Your task to perform on an android device: Since this is the first time I am preparing apple pie, I will need to get the step-by-step instructions for it on the Tasty app.
Image 0: 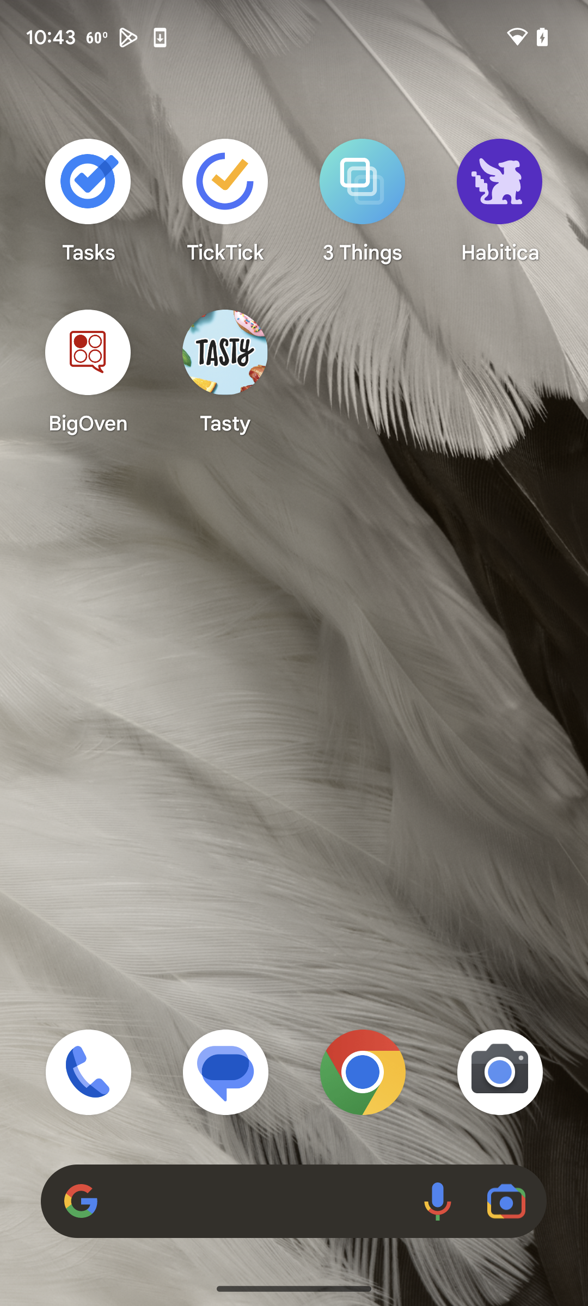
Open Tasty app
Step 0: click (225, 371)
Image 1: 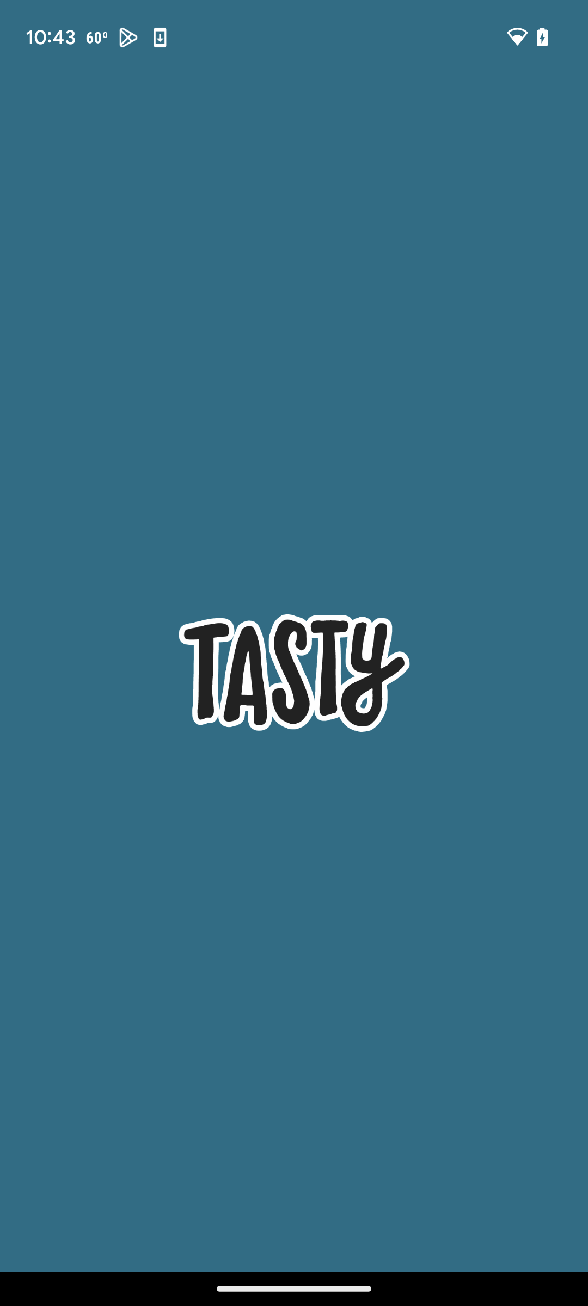
Open Tasty app
Step 1: wait
Image 2: 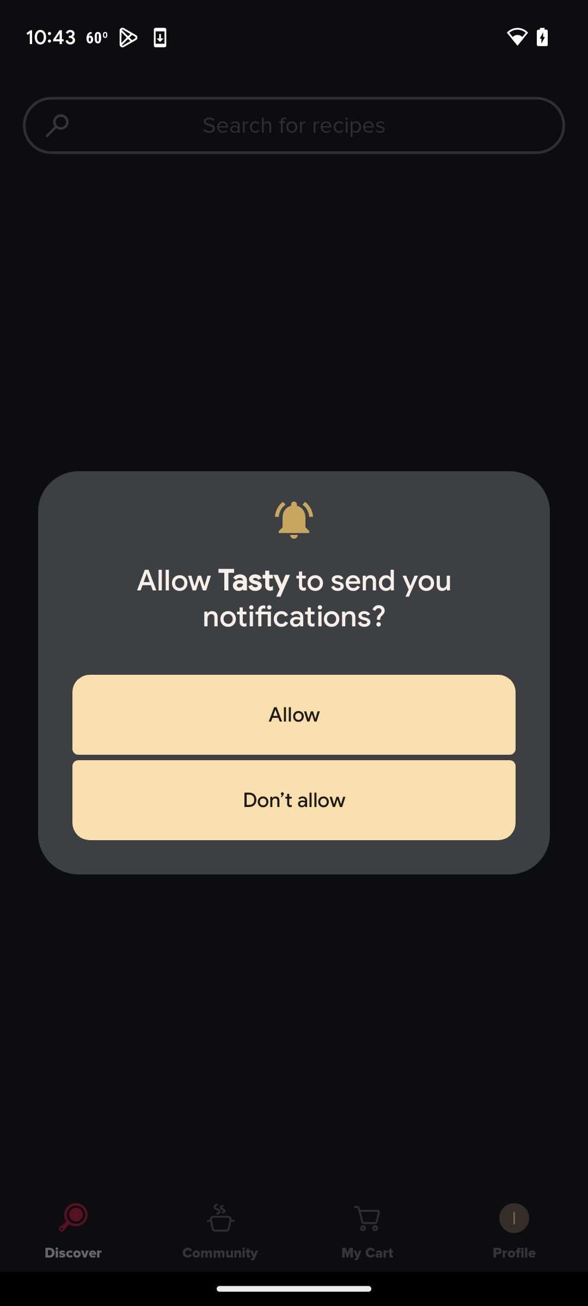
Click on don't allow
Step 2: click (294, 800)
Image 3: 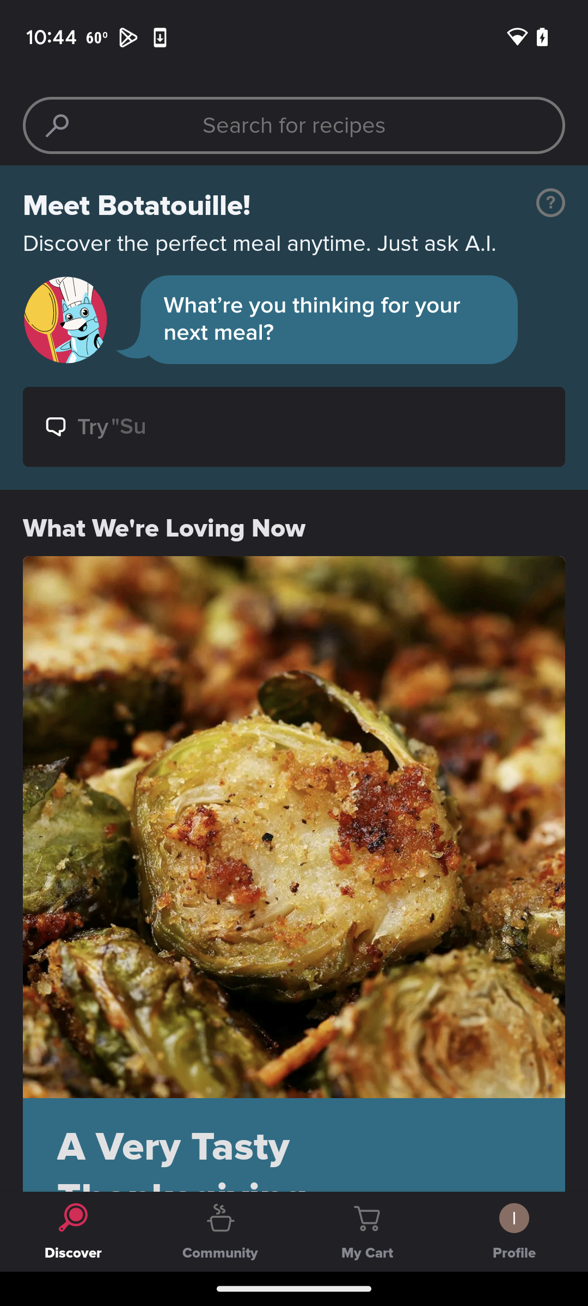
Click on the search box
Step 3: click (144, 122)
Image 4: 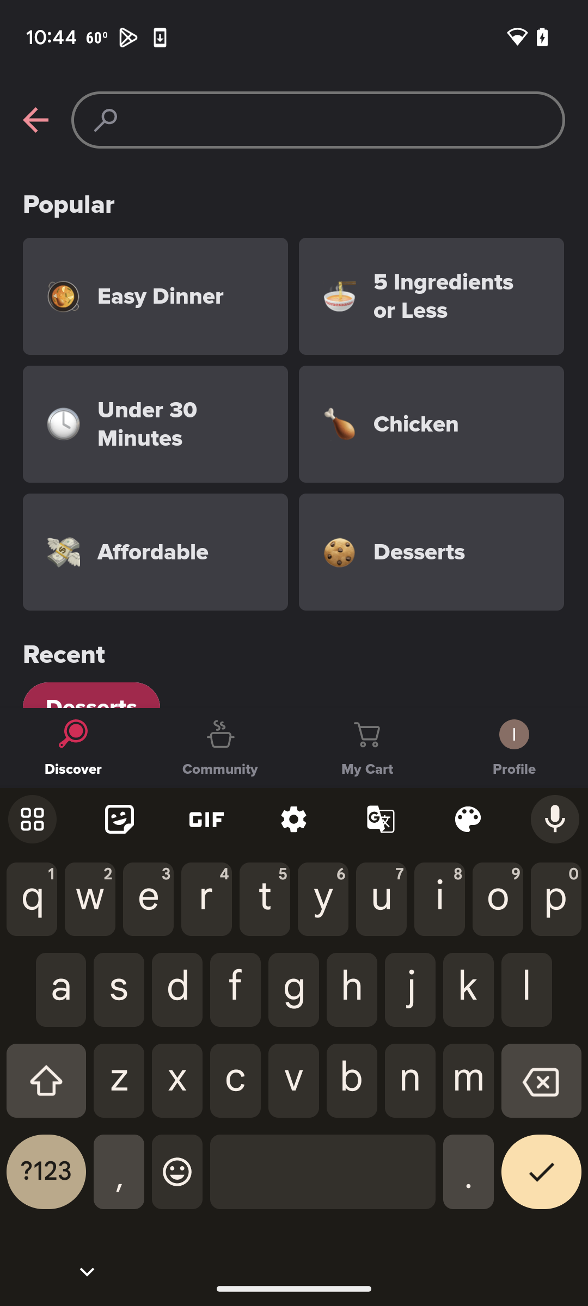
Type Apple pie
Step 4: type "Apple pie"
Image 5: 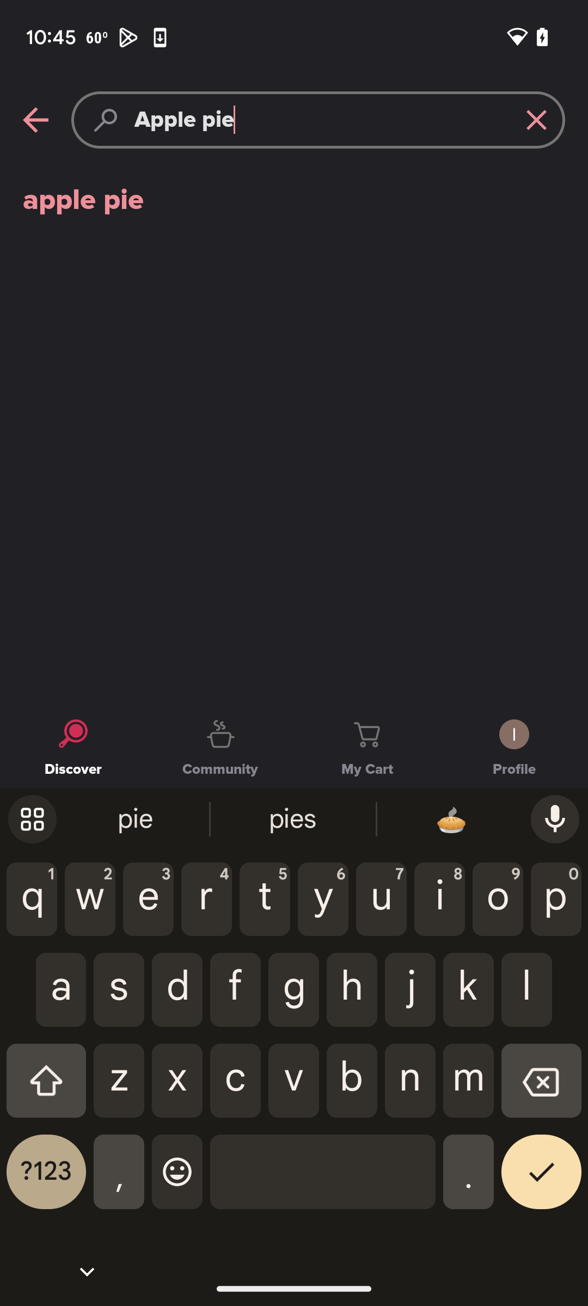
Click on apple pie
Step 5: click (294, 200)
Image 8: 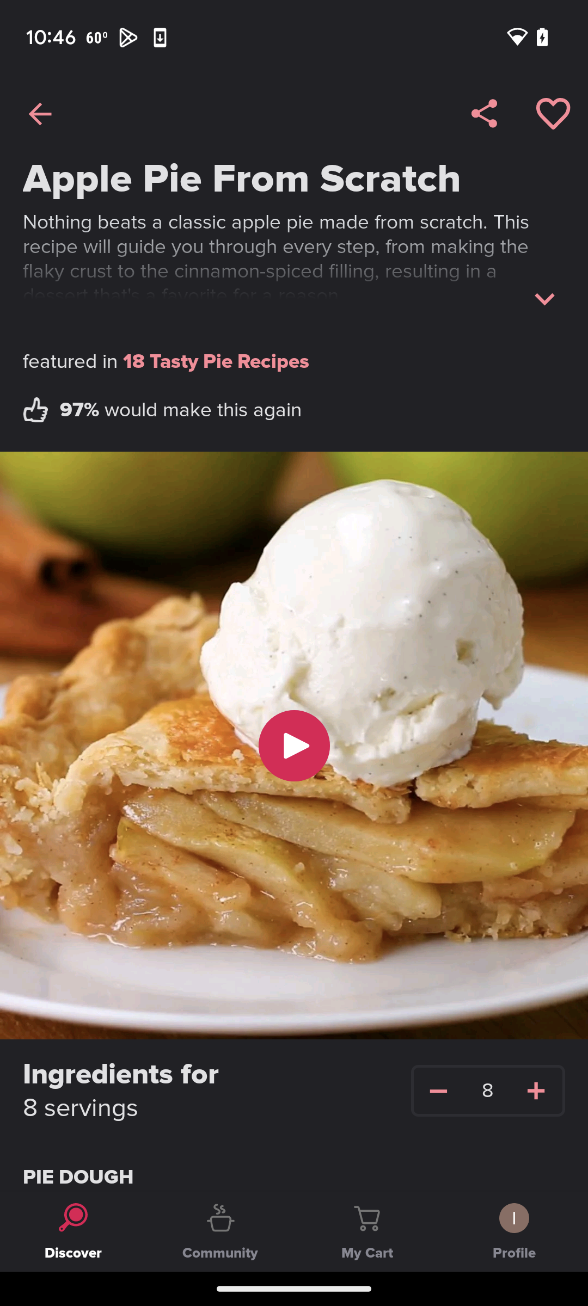
Click on the video to play it
Step 8: click (292, 754)
Image 9: 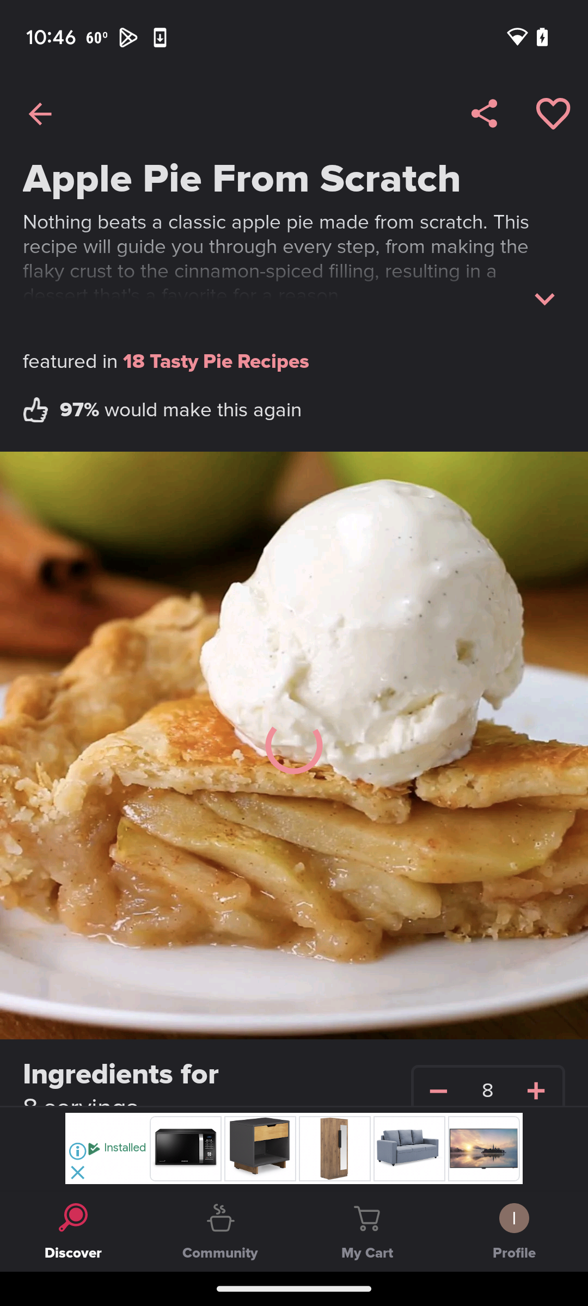
Click on the video to play it
Step 9: wait
Image 10: 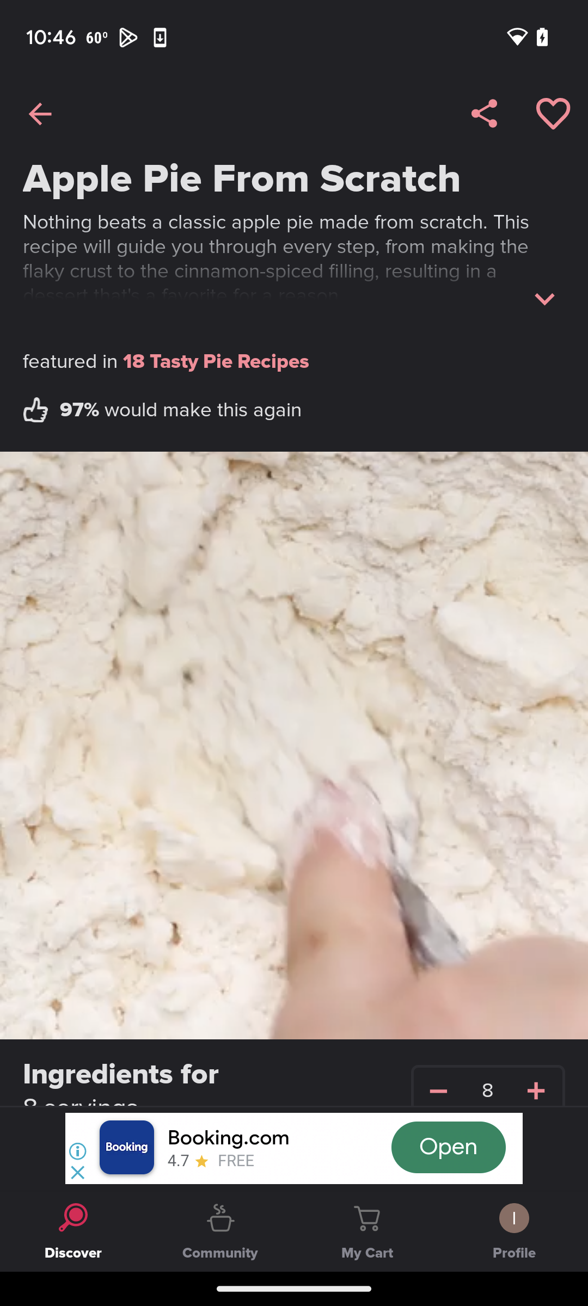
Swipe up
Step 10: scroll down
Image 11: 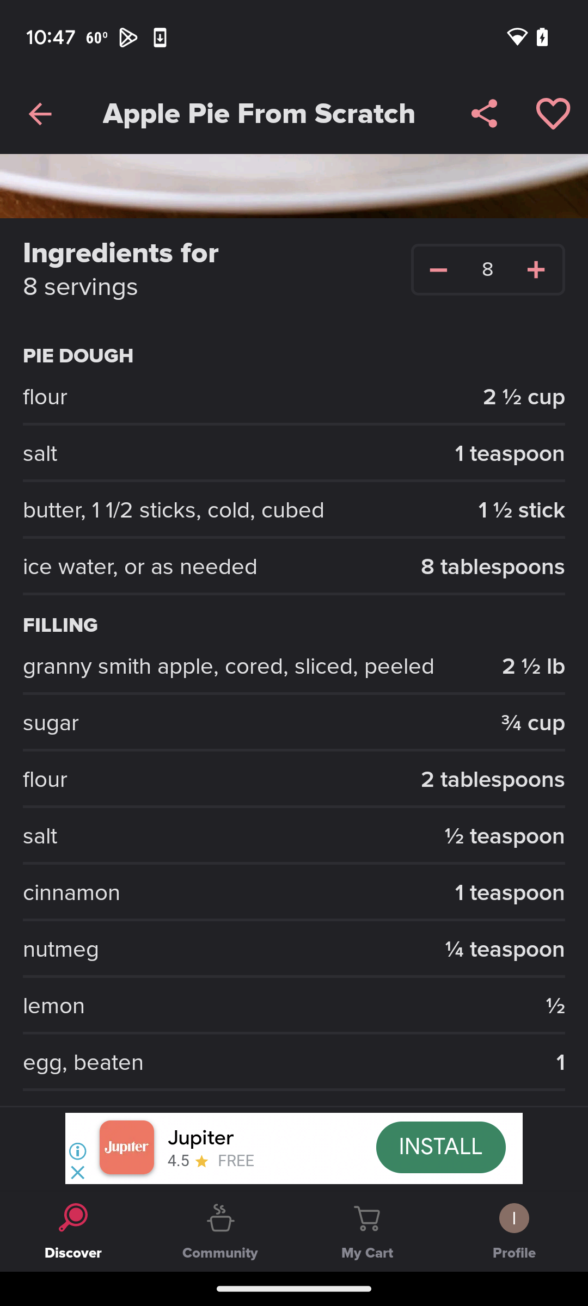
Swipe up
Step 11: scroll down
Image 12: 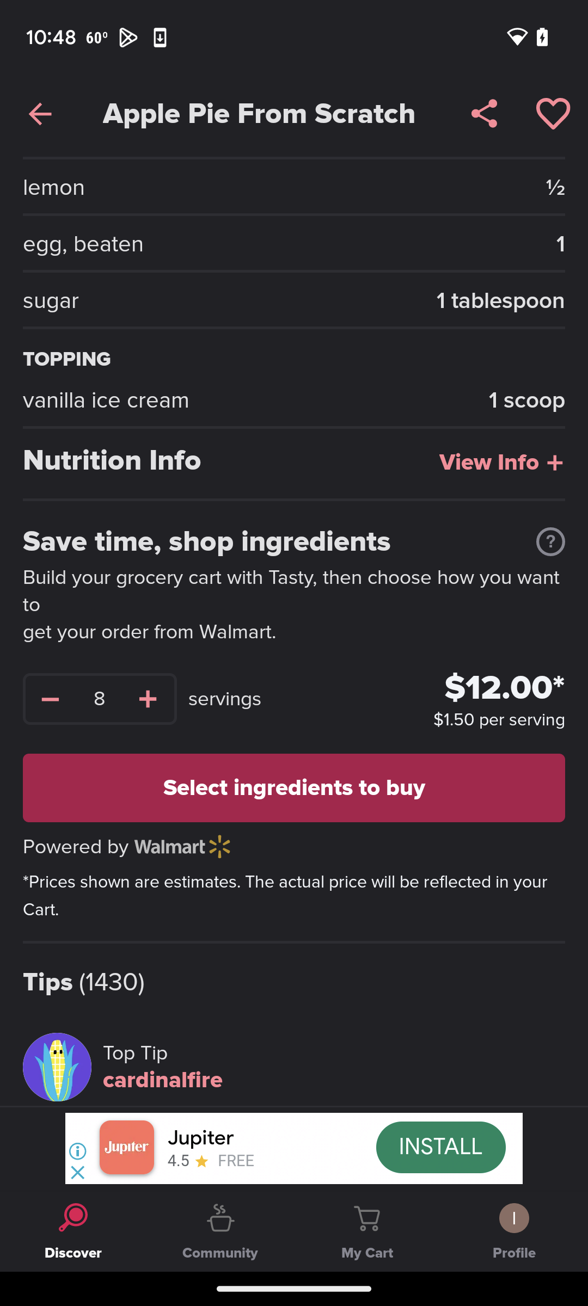
Swipe up
Step 12: scroll down
Image 13: 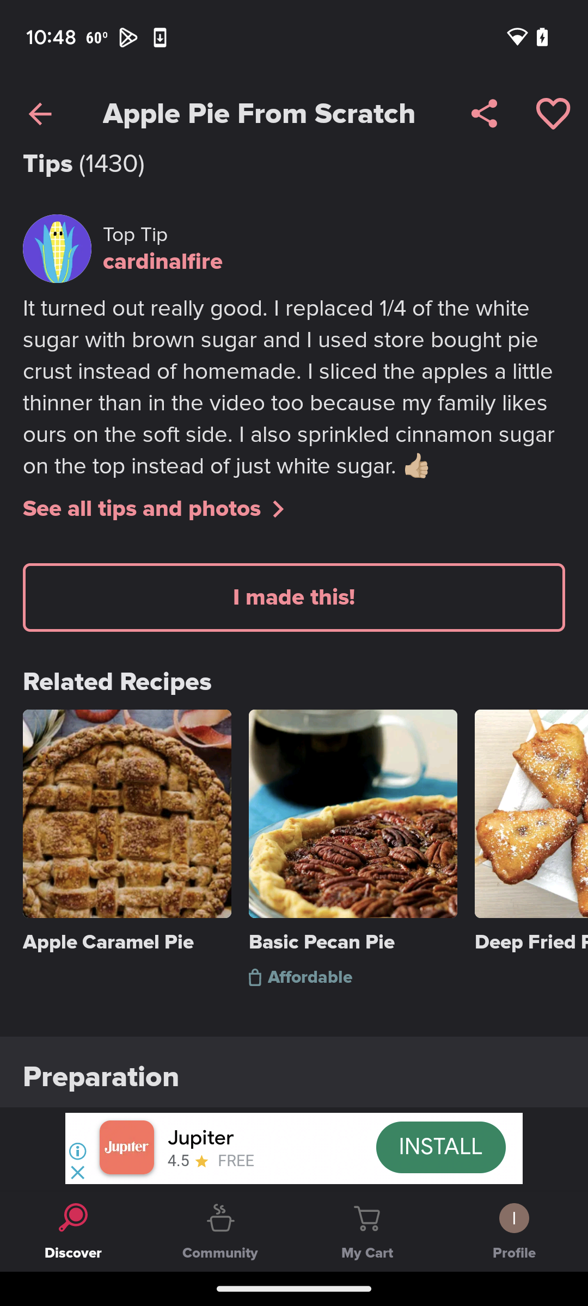
Swipe up
Step 13: scroll down
Image 14: 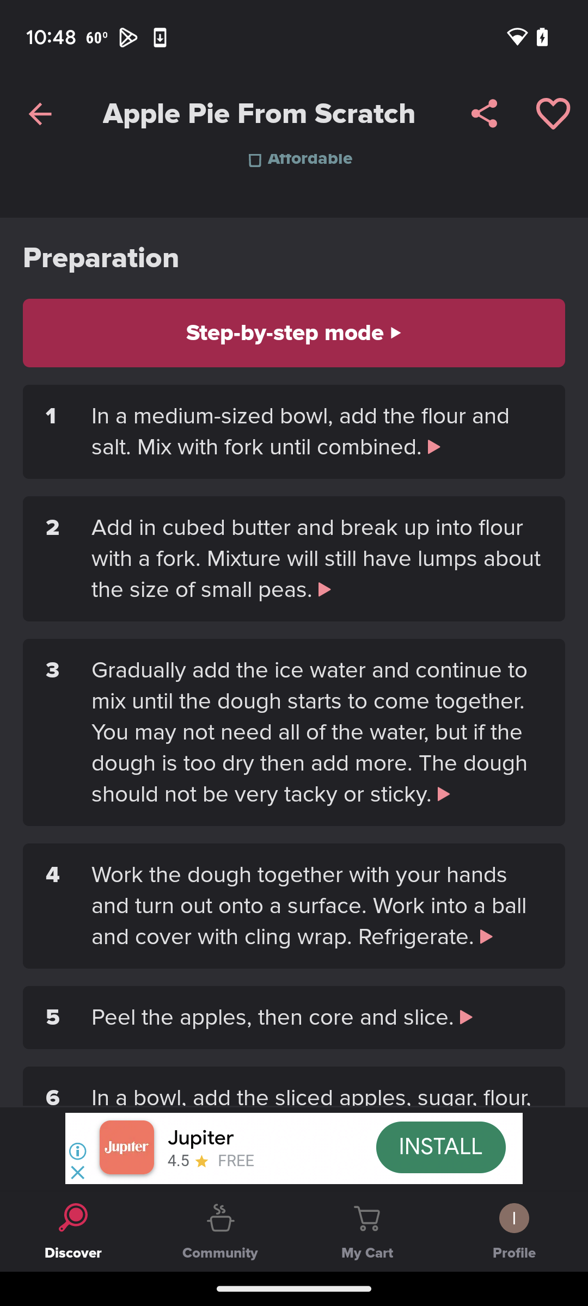
Swipe up
Step 14: scroll down
Image 15: 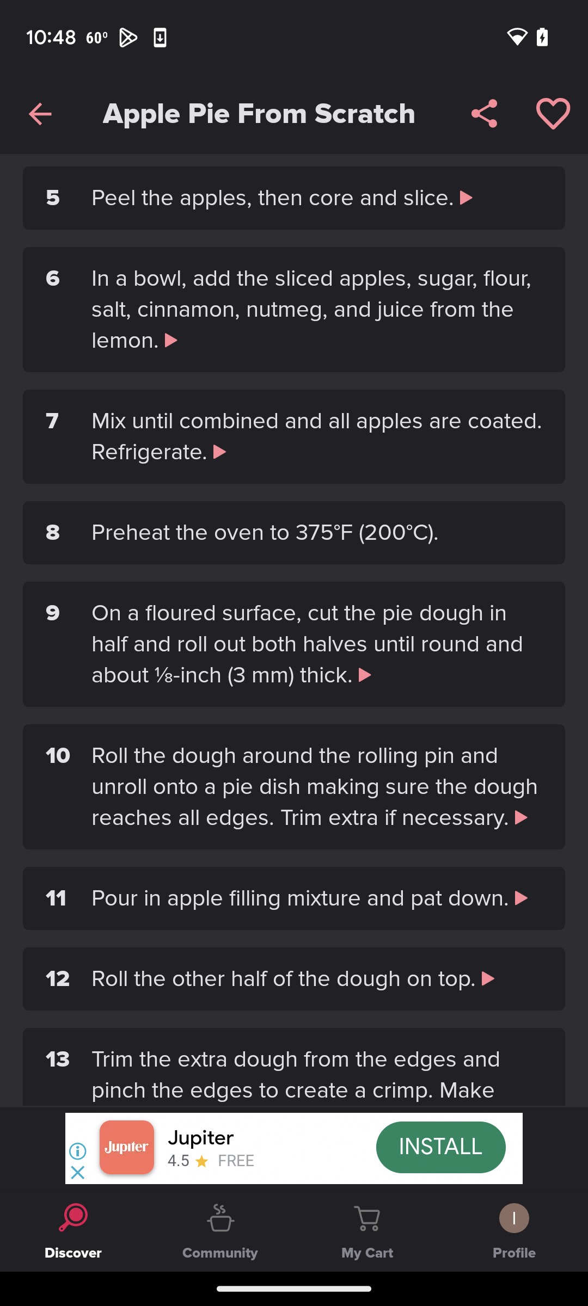
Swipe up
Step 15: scroll down
Image 16: 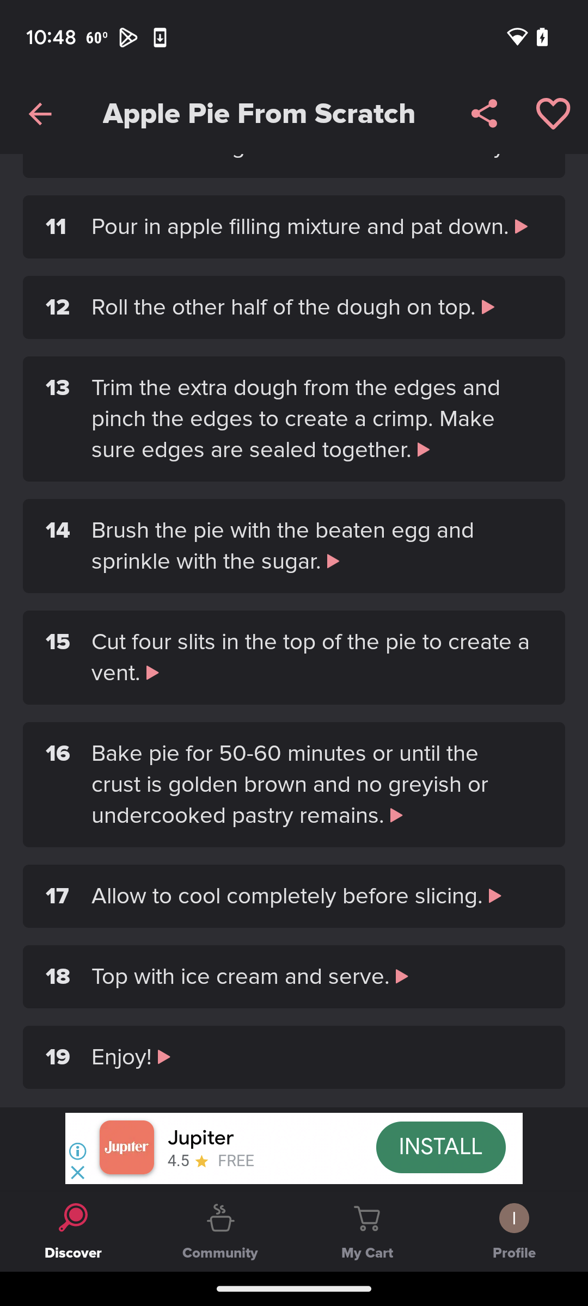
Swipe up
Step 16: scroll down